Your task to perform on an android device: To get motivation to exercise daily, play a YouTube video of a workout from the Fit app.
Image 0: 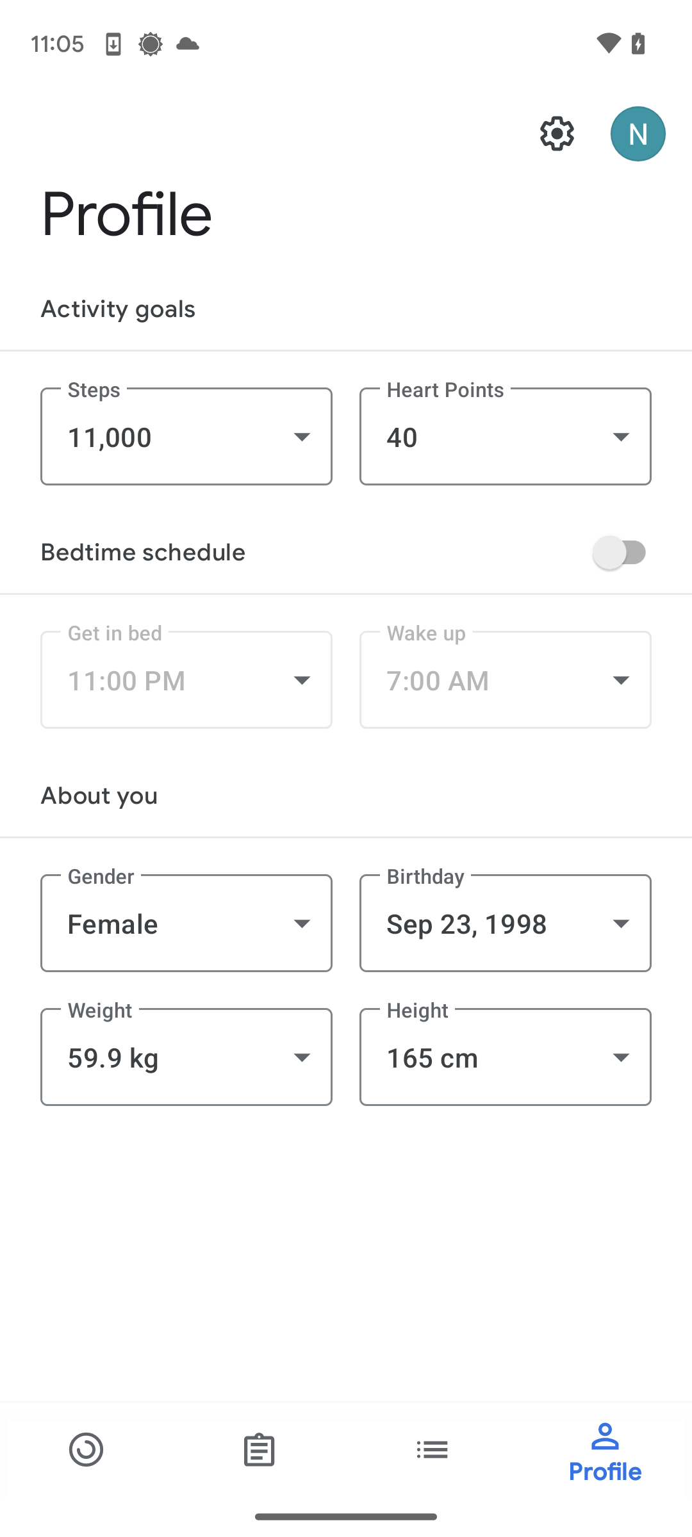
At the bottom-left corner of the screen, click on the home icon.
Step 0: click (86, 1449)
Image 1: 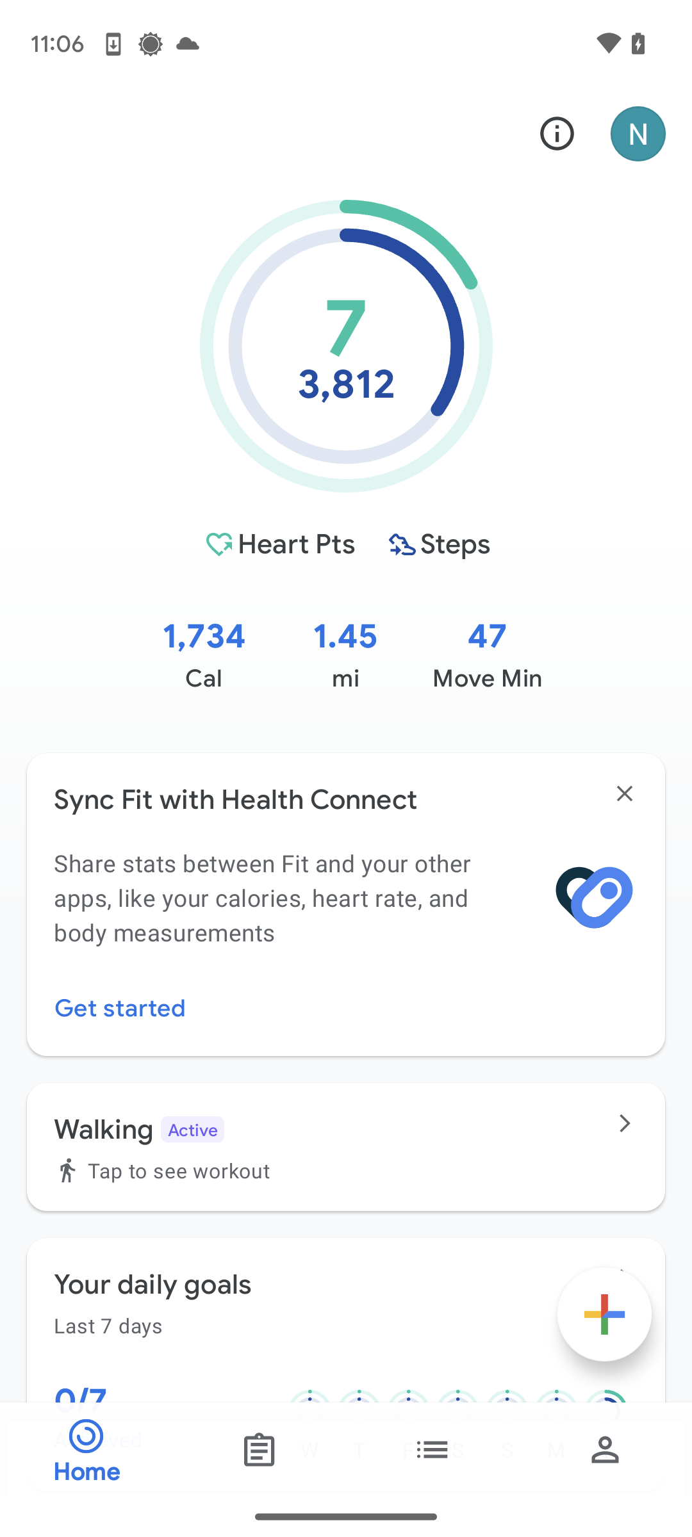
Scroll up on the screen until you find the Stay Fit #with Me section with the YouTube playlist.
Step 1: scroll down
Image 2: 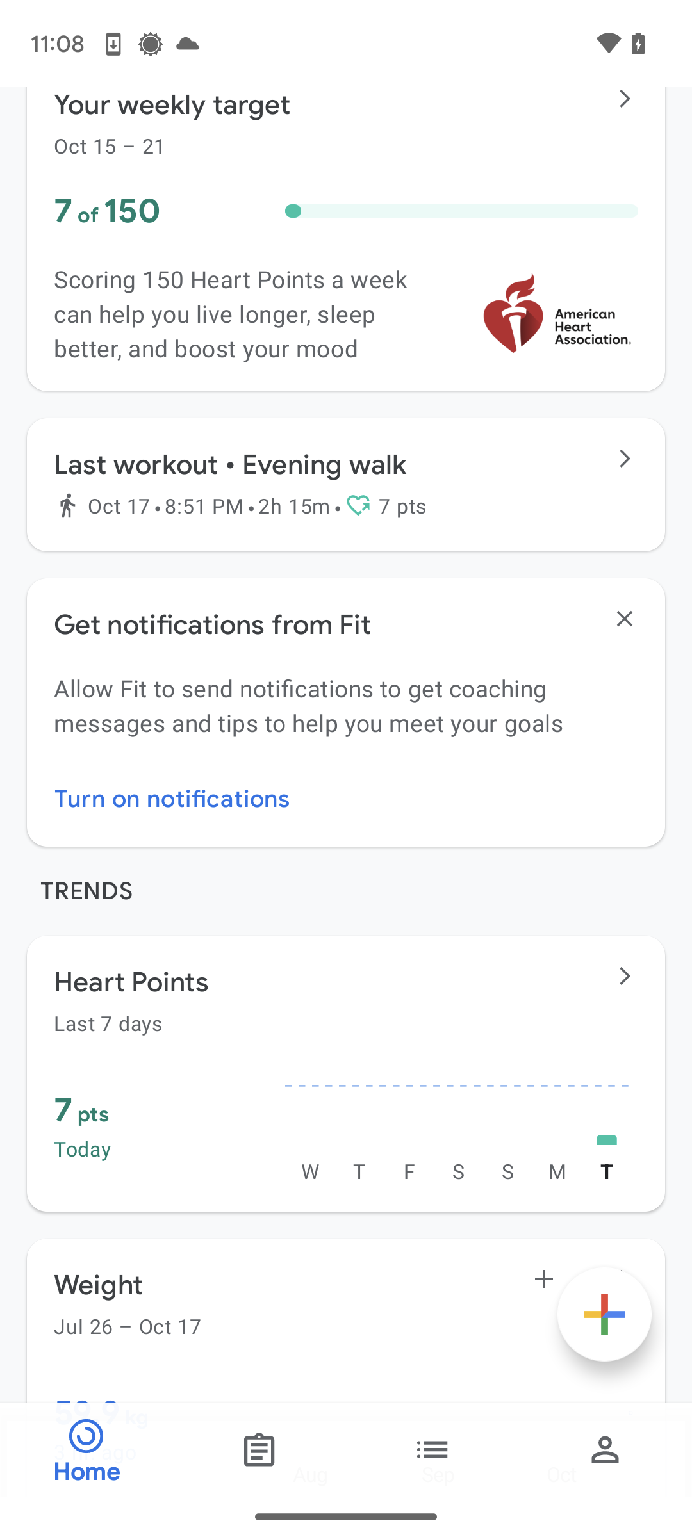
Scroll up on the screen until you find the Stay Fit #with Me section with the YouTube playlist.
Step 2: scroll down
Image 3: 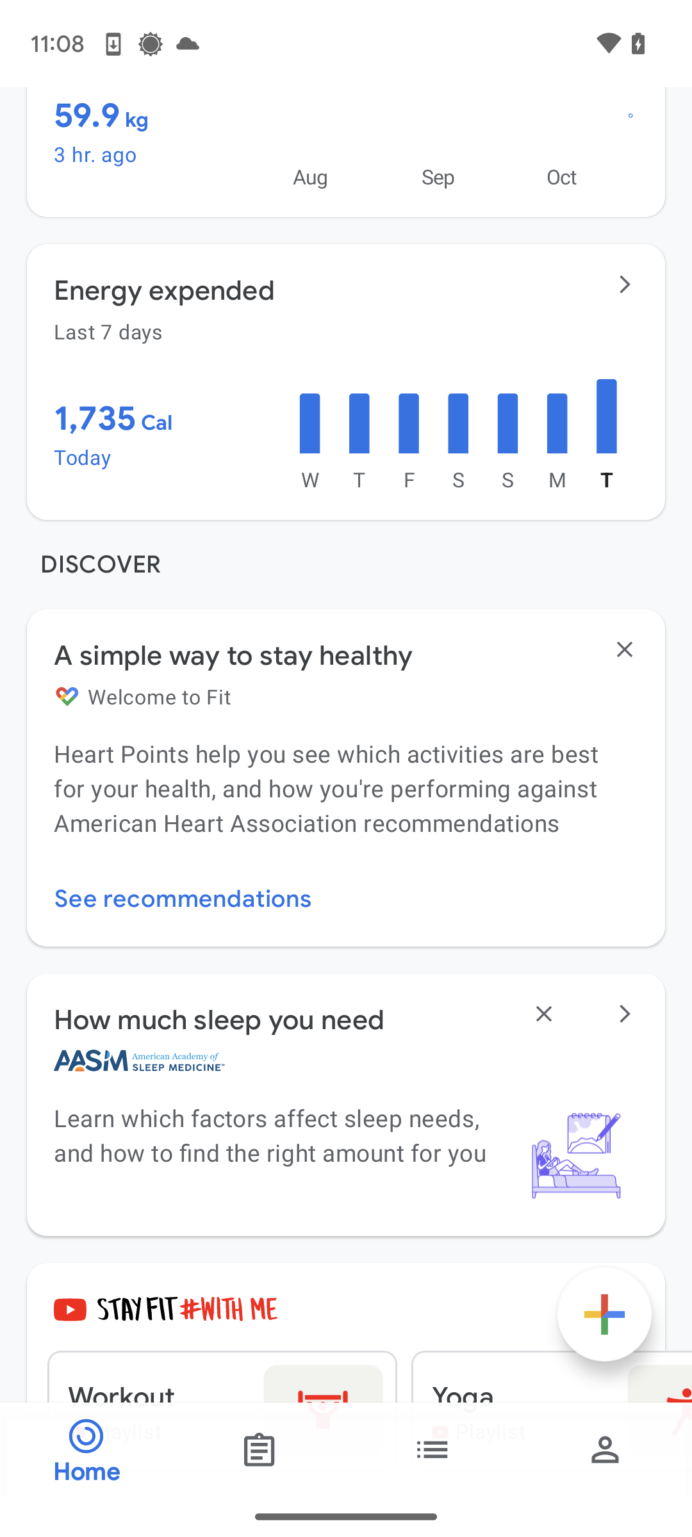
Scroll up on the screen until you find the Stay Fit #with Me section with the YouTube playlist.
Step 3: scroll down
Image 4: 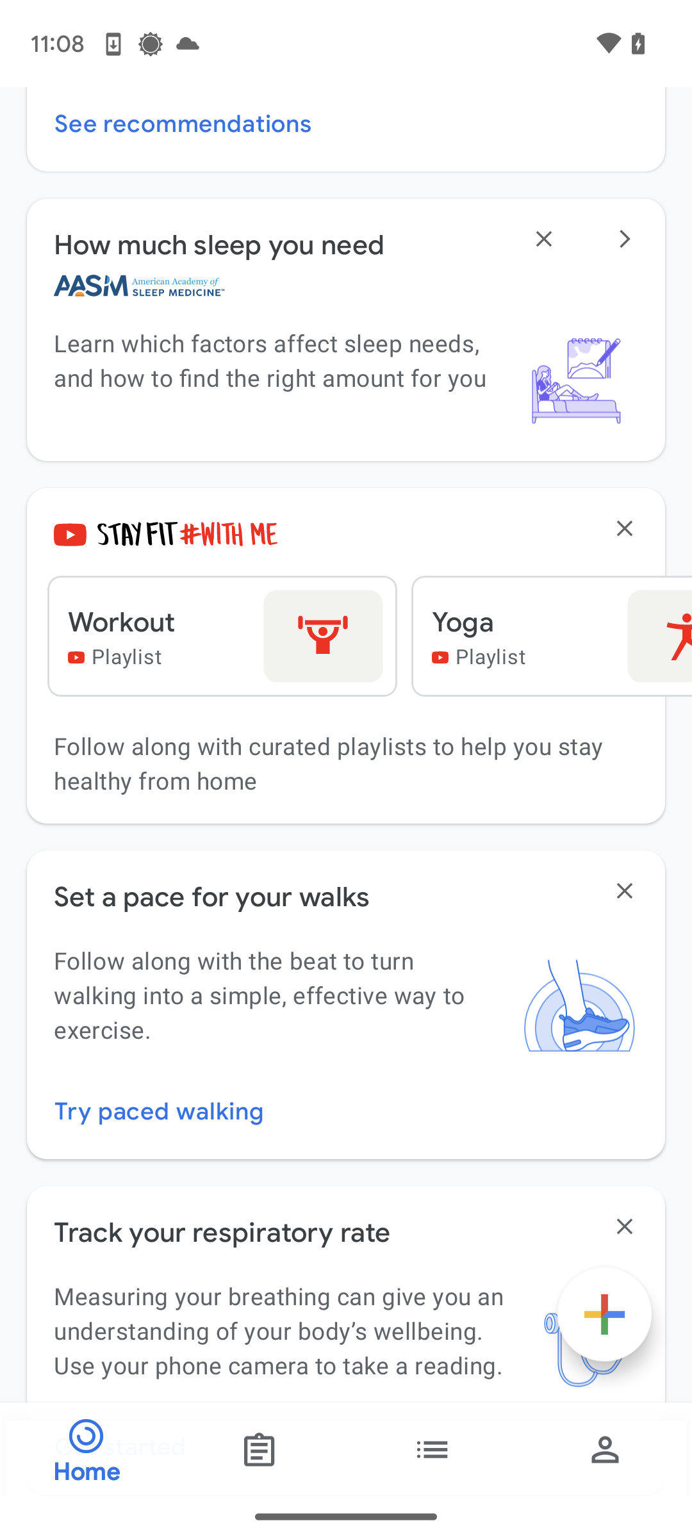
Click on the first video playlist Workout.
Step 4: click (222, 635)
Image 5: 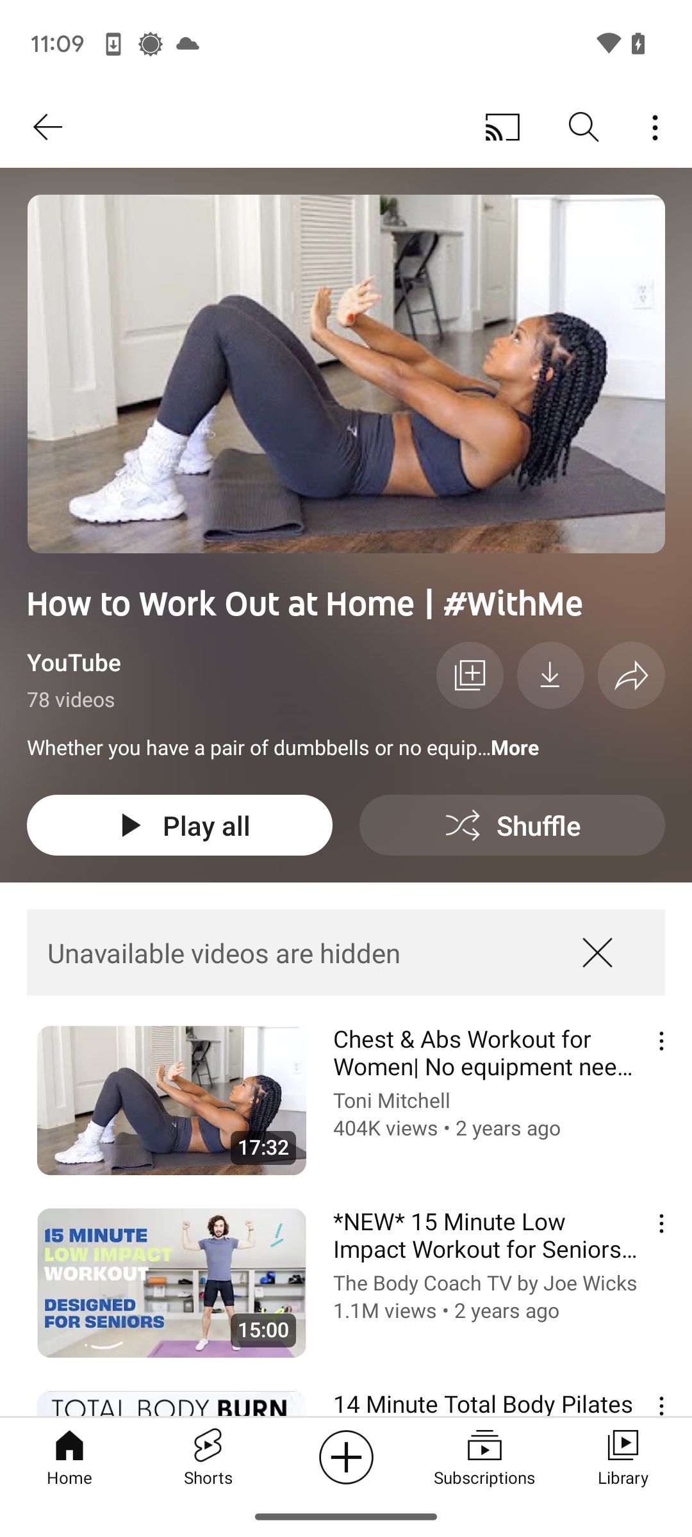
Click on the first video to play.
Step 5: click (486, 1100)
Image 6: 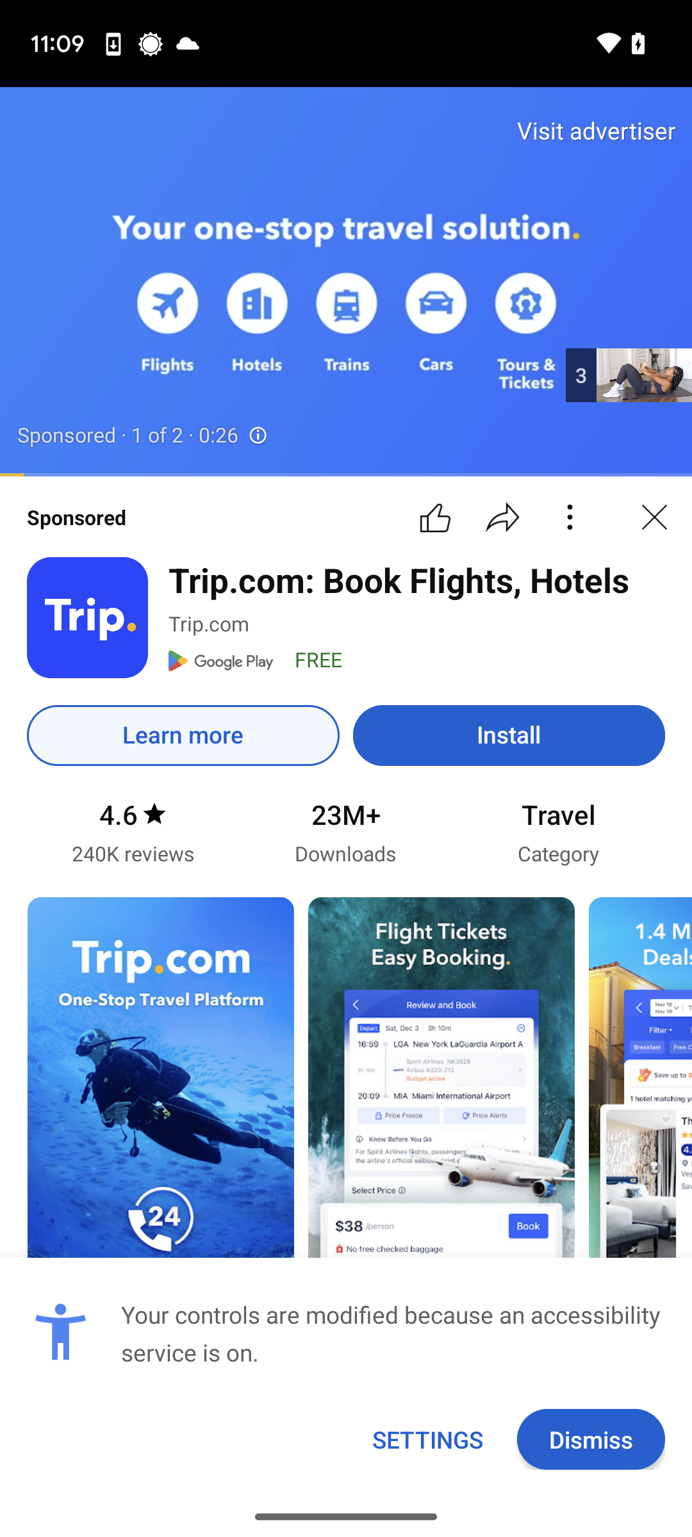
Click on the first video to play.
Step 6: wait